Your task to perform on an android device: Play the song "My Way" by Luciano in the Spotify app.
Image 0: 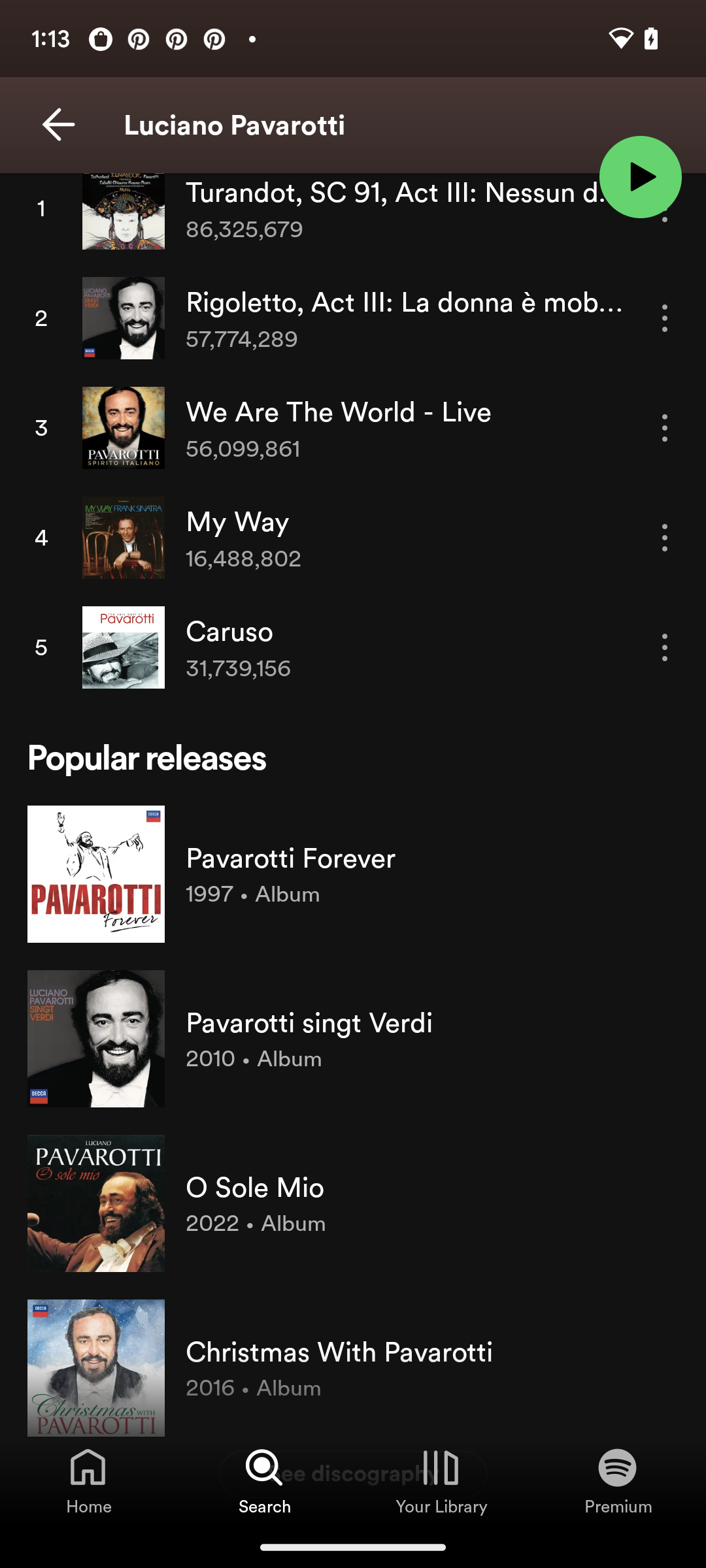
Click on the song "My Way".
Step 0: click (404, 521)